Your task to perform on an android device: I want to check more closely at a few comparable products to make sure the price is right. Use the Shoppers Stop app to compare the prices of multiple pairs of similar shoes.
Image 0: 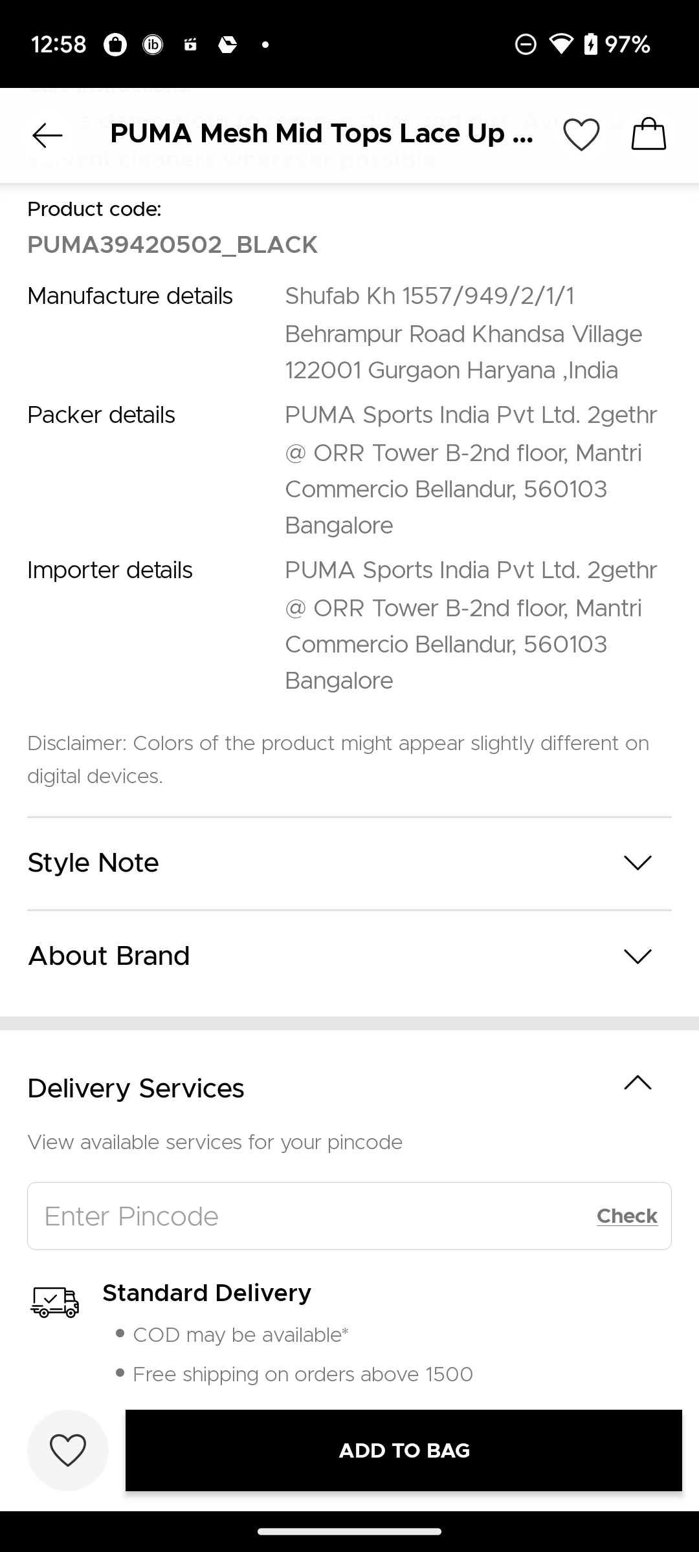
swipe up
Step 0: scroll down
Image 1: 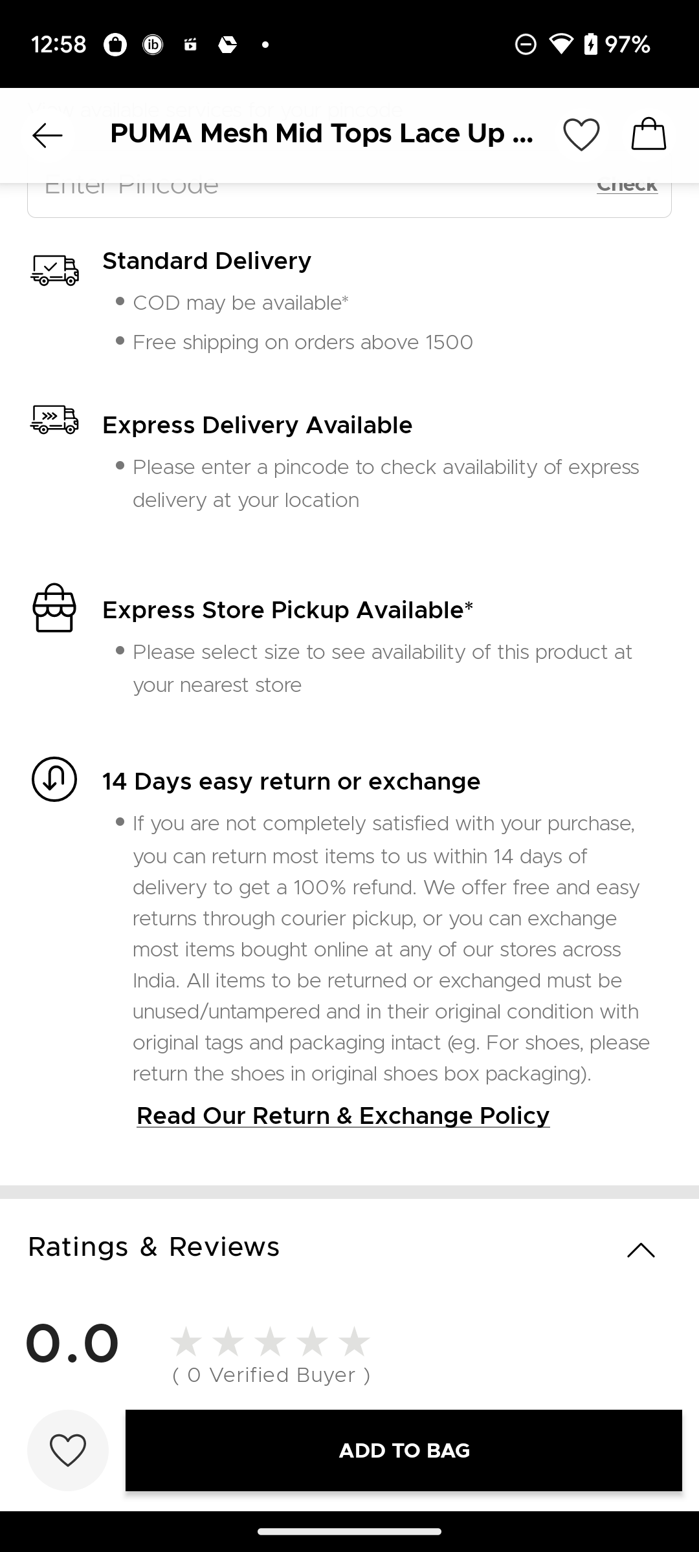
swipe up
Step 1: scroll down
Image 2: 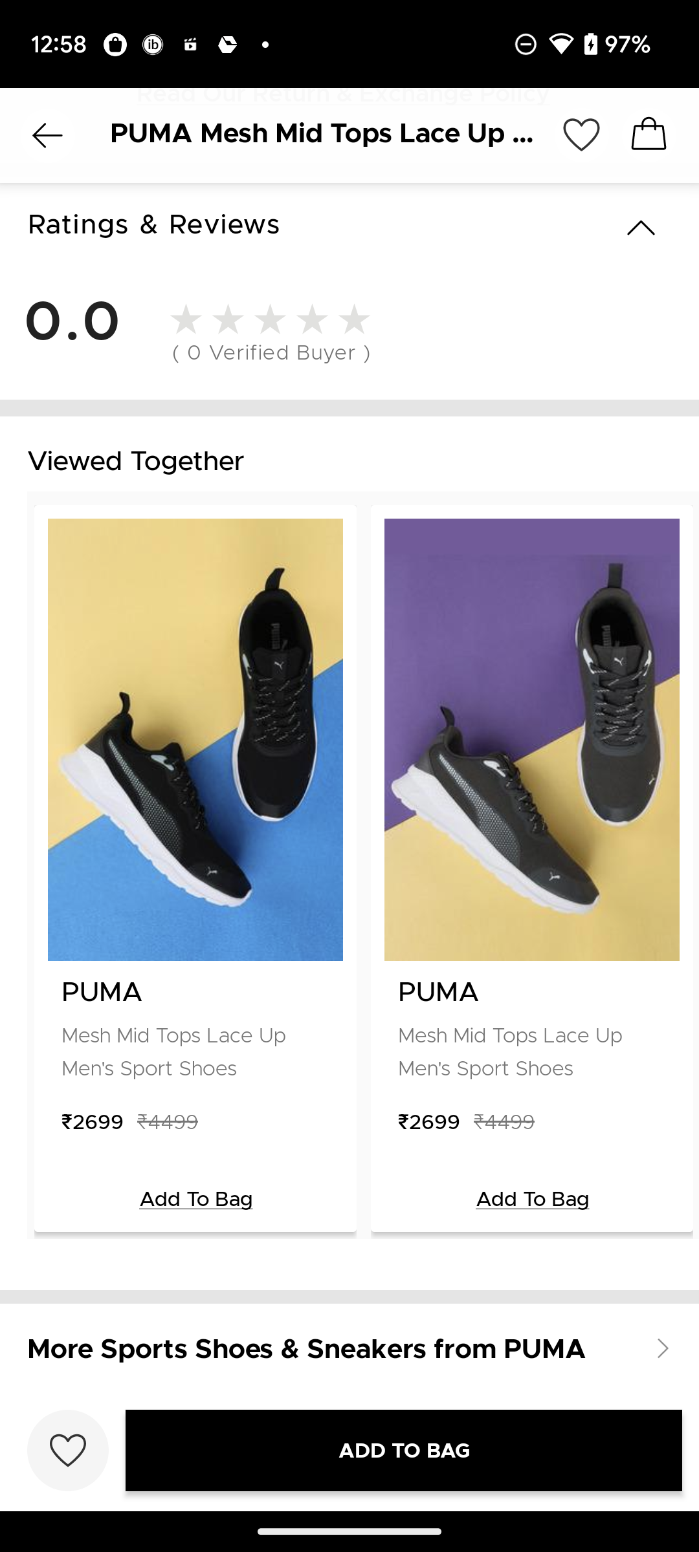
Swipe left the shoes to view price
Step 2: scroll right
Image 3: 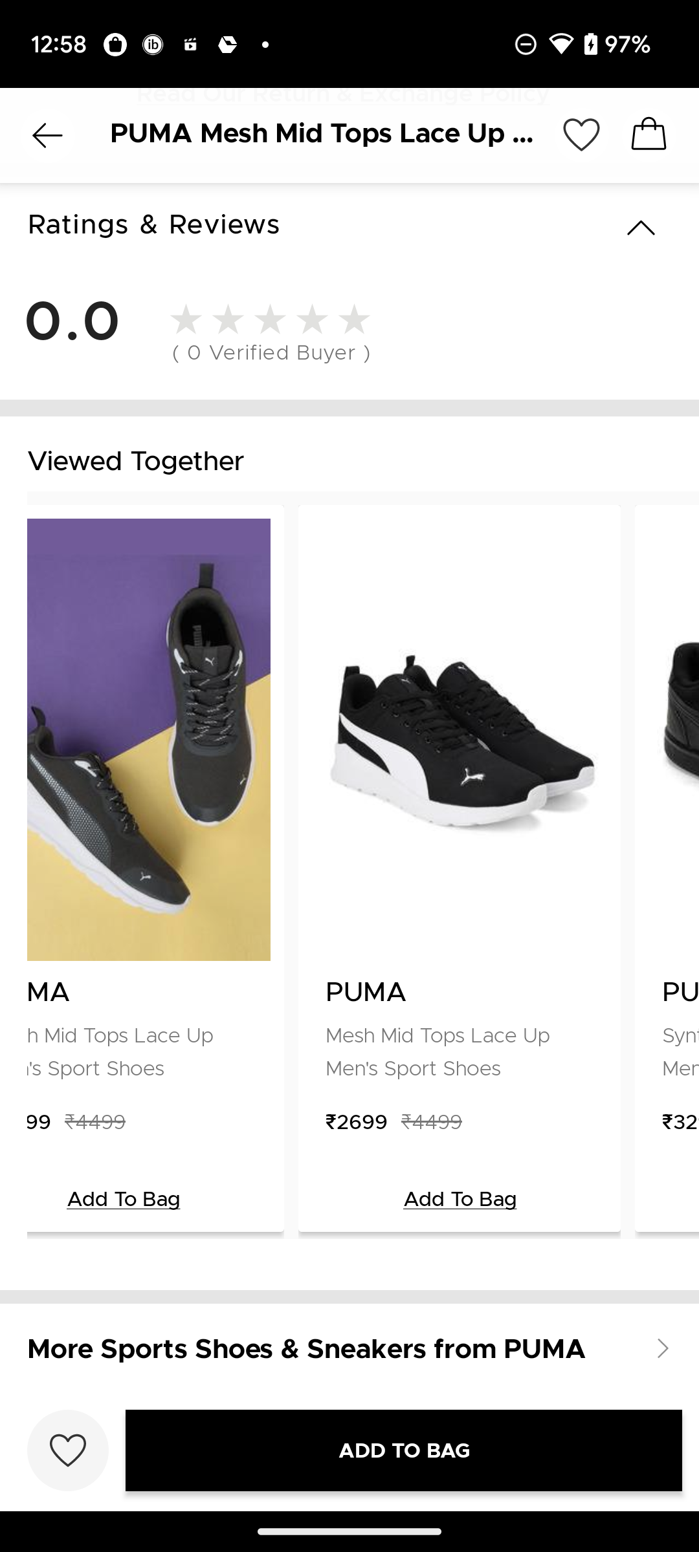
Swipe left the shoes to view price
Step 3: scroll right